Your task to perform on an android device: Open the Valentino app and search pants for me
Image 0: 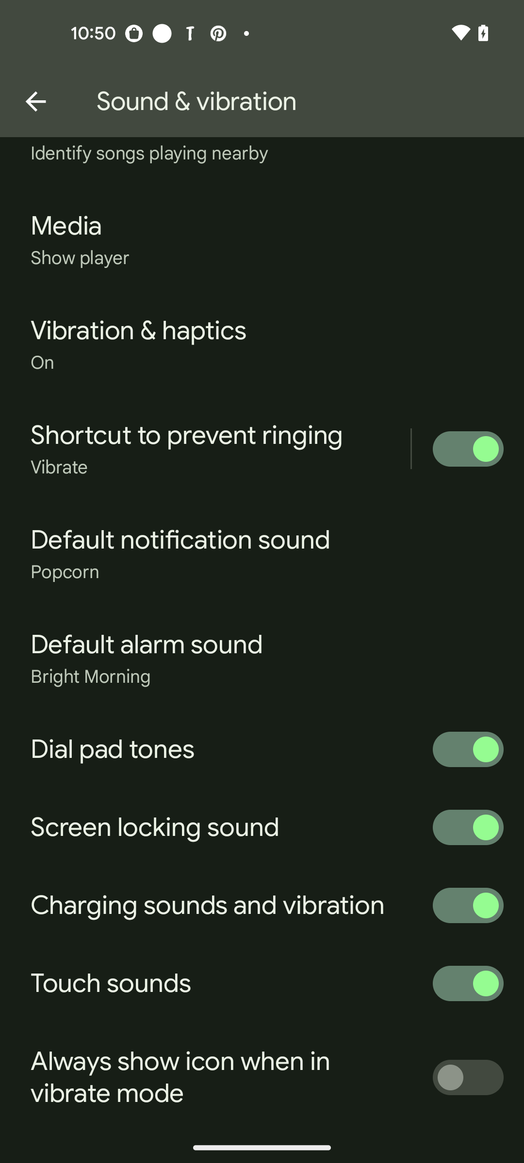
Open the Valentino app
Step 0: open app "Valentino"
Image 1: 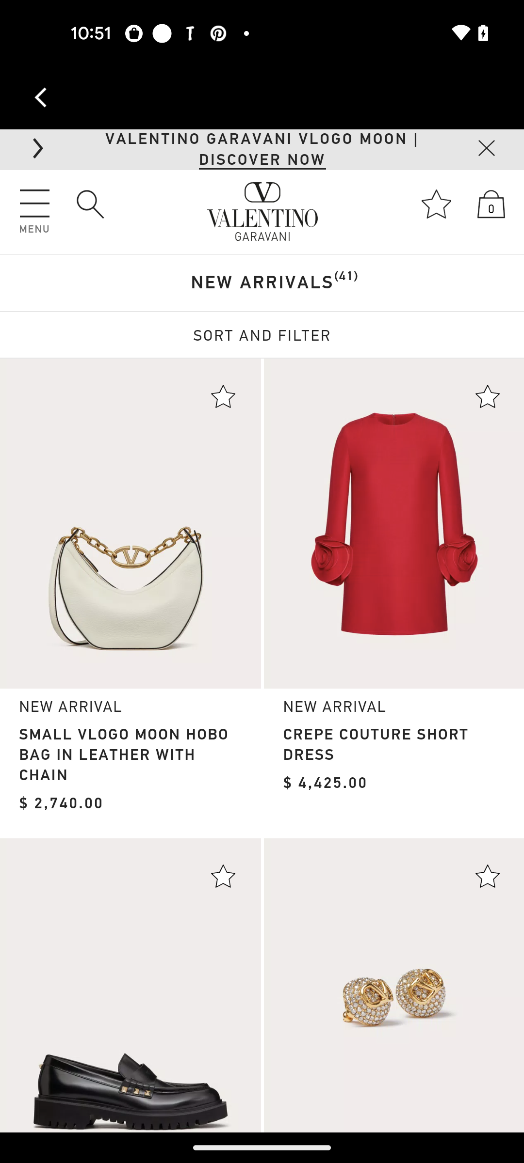
Click on the search icon 
Step 1: click (263, 631)
Image 2: 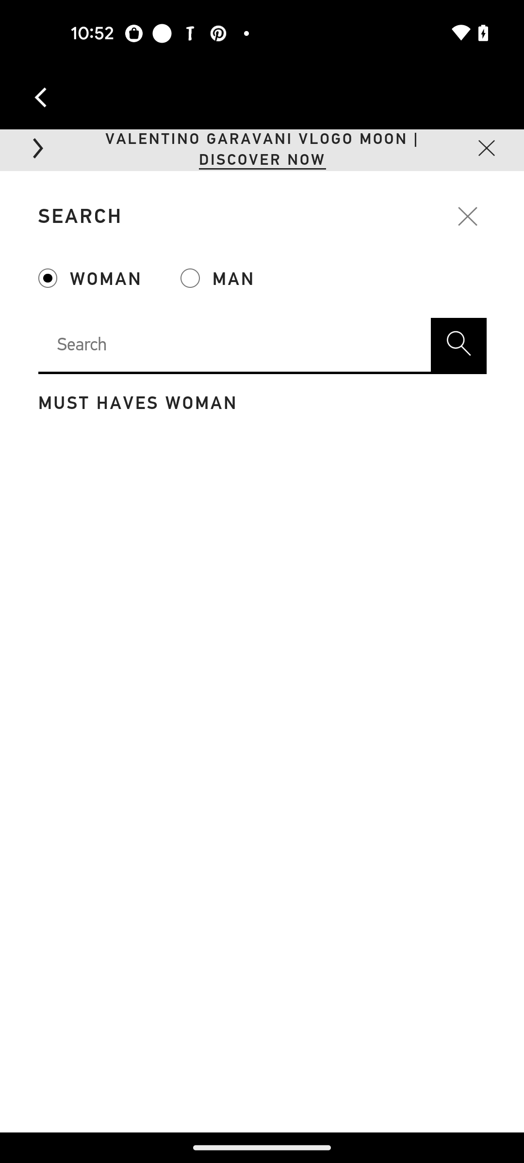
Enter a product as pants
Step 2: type "pants"
Image 3: 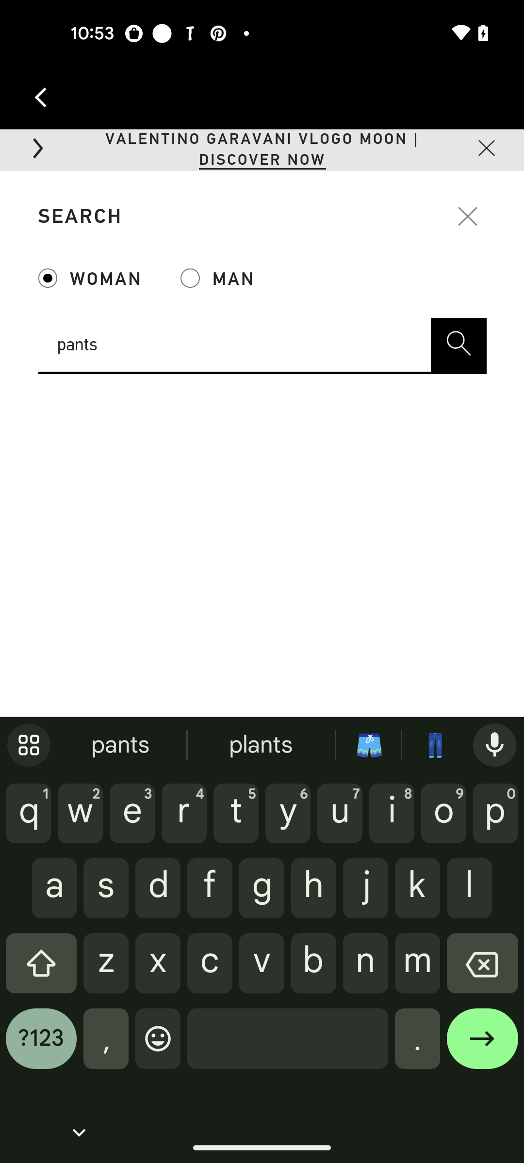
Click on the Enter icon
Step 3: click (482, 1046)
Image 4: 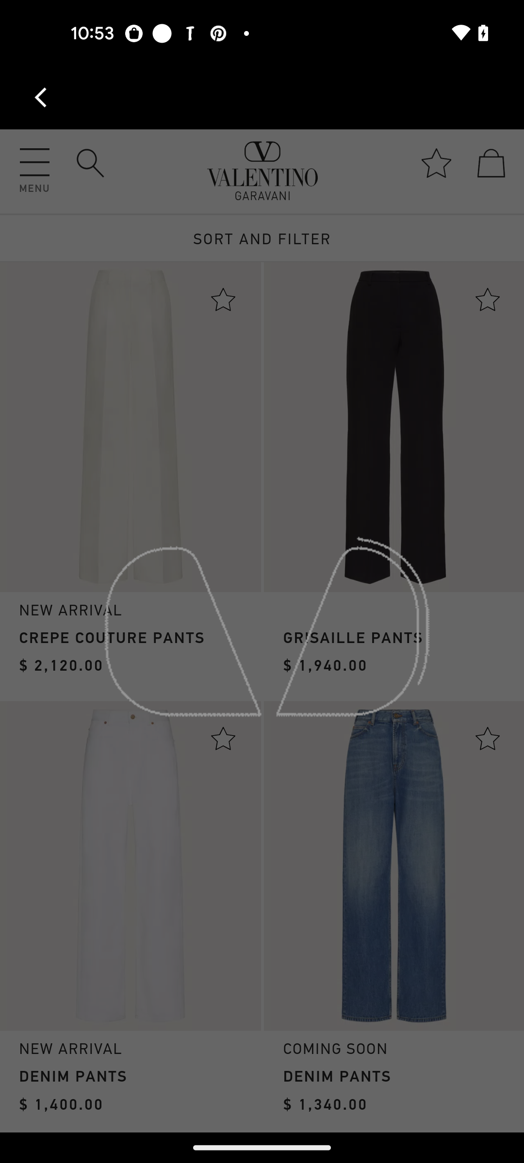
Click on the Enter icon
Step 4: wait